Your task to perform on an android device: I want to know the direction to ride a bike if it is possible to reach the location
Image 0: 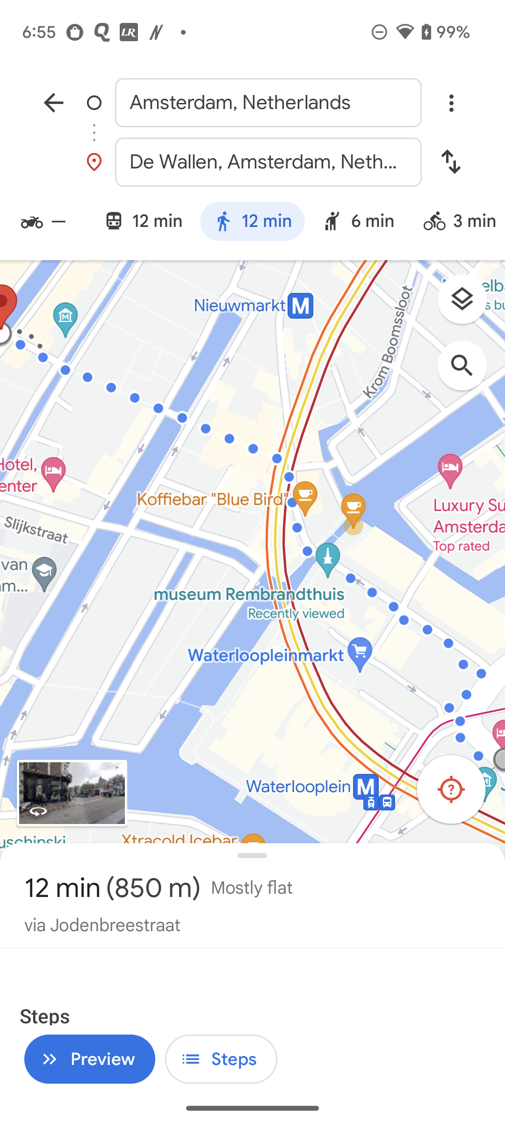
Click on the bike icon at the top right of the screen
Step 0: click (475, 221)